Your task to perform on an android device: Share the audio file with Cole at colepersondbwtest@gmail.com in the Voice Recorder app.
Image 0: 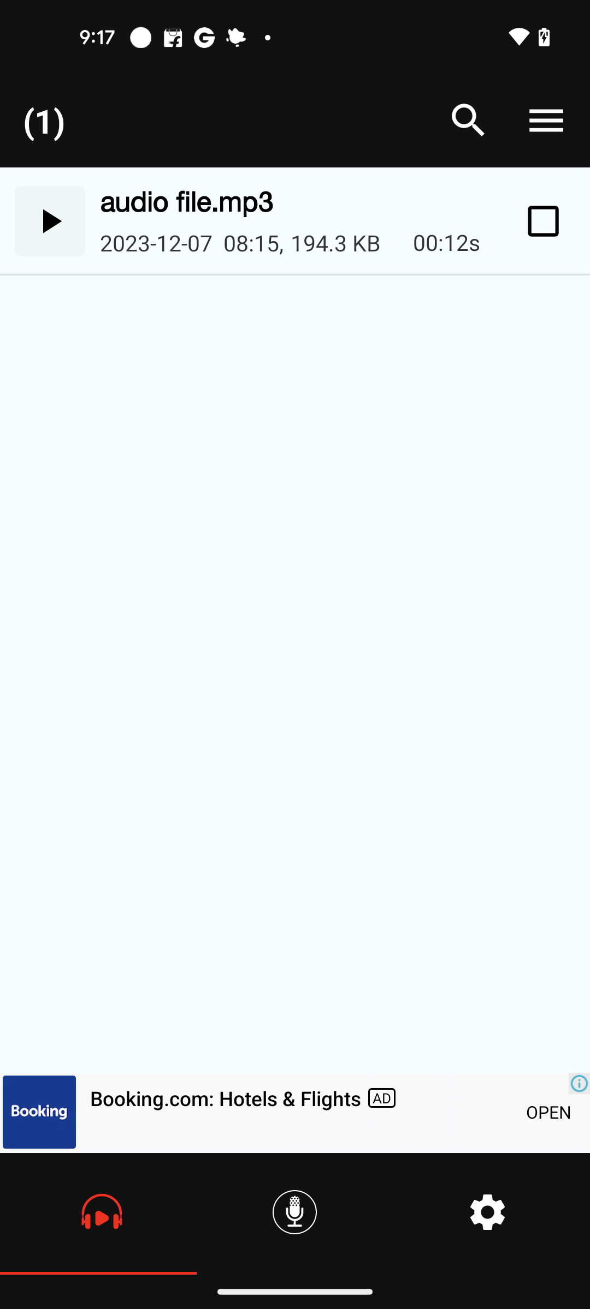
Click on the checkbox of the audio file
Step 0: click (540, 221)
Image 1: 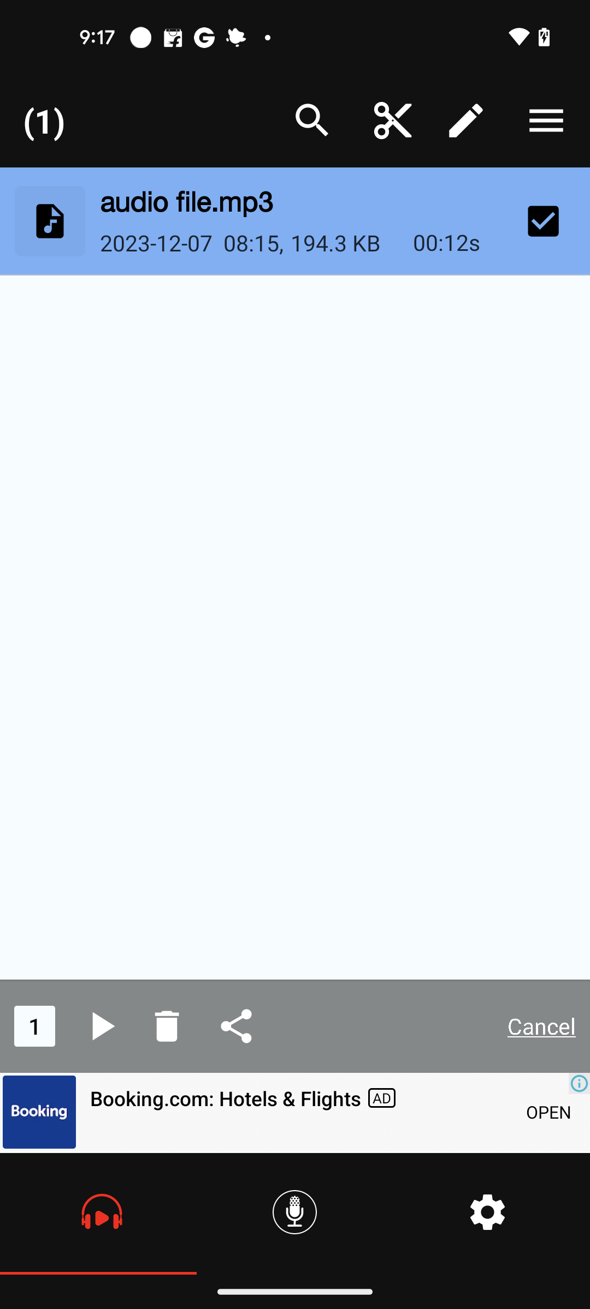
Click on the Share button
Step 1: click (236, 1035)
Image 2: 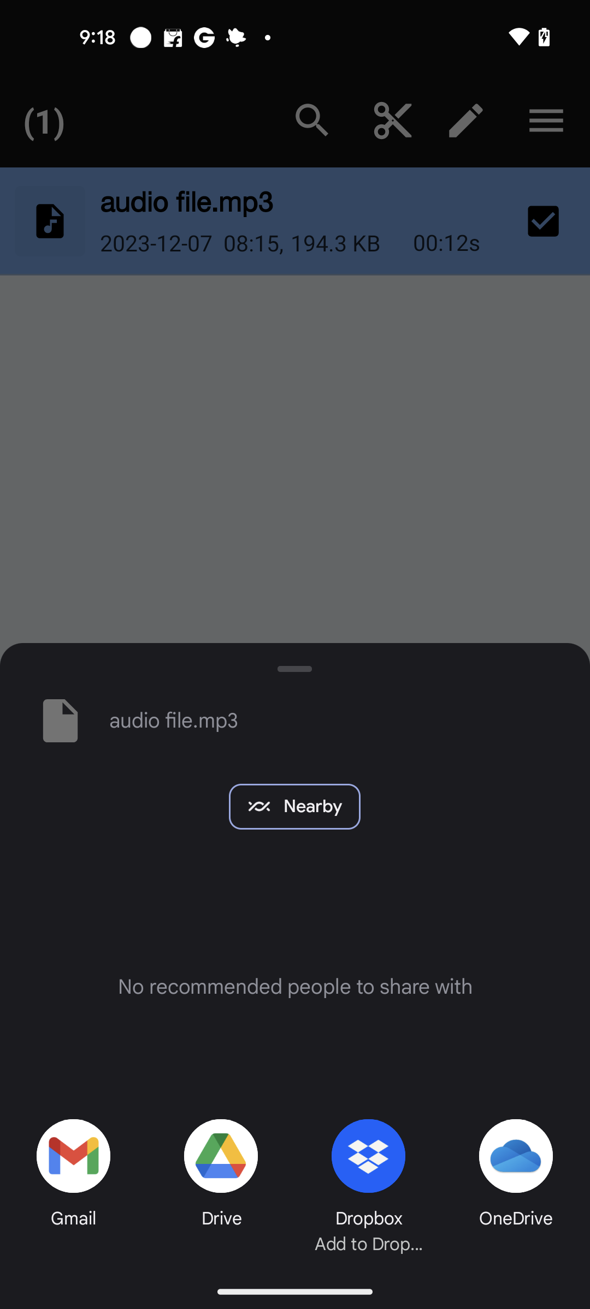
Select Gmail for sharing the file 
Step 2: click (62, 1152)
Image 3: 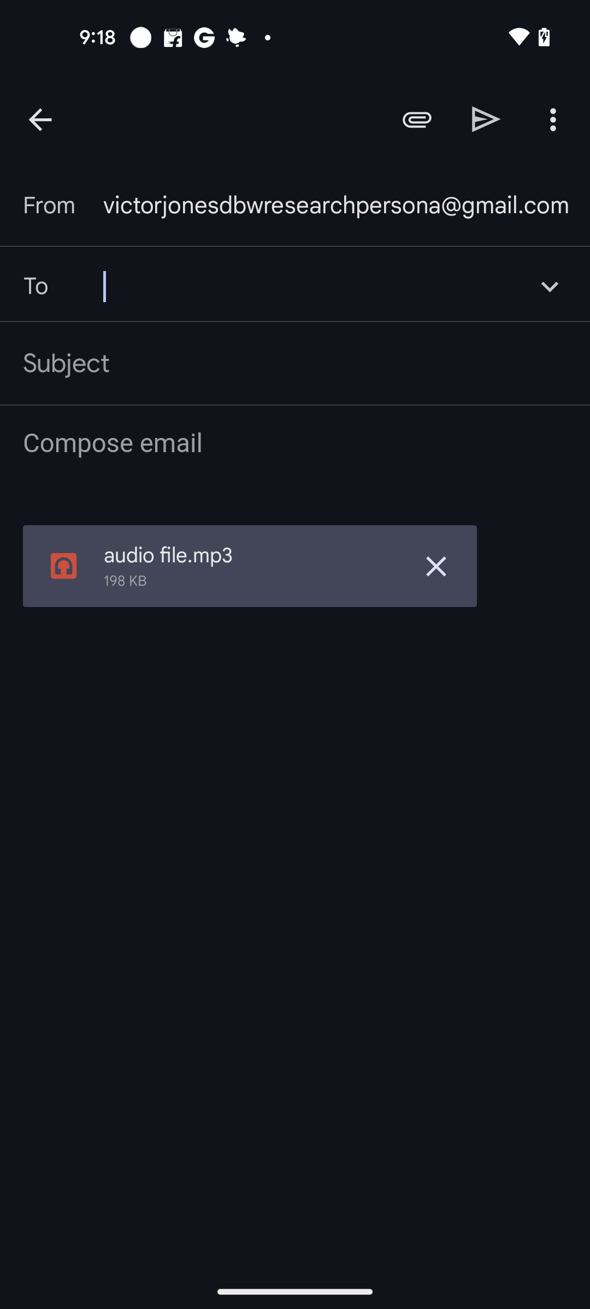
Type Coledbwpersontest@gmail.com in the recipient mail id column
Step 3: type "colepersondbwtest@gmail.com"
Image 4: 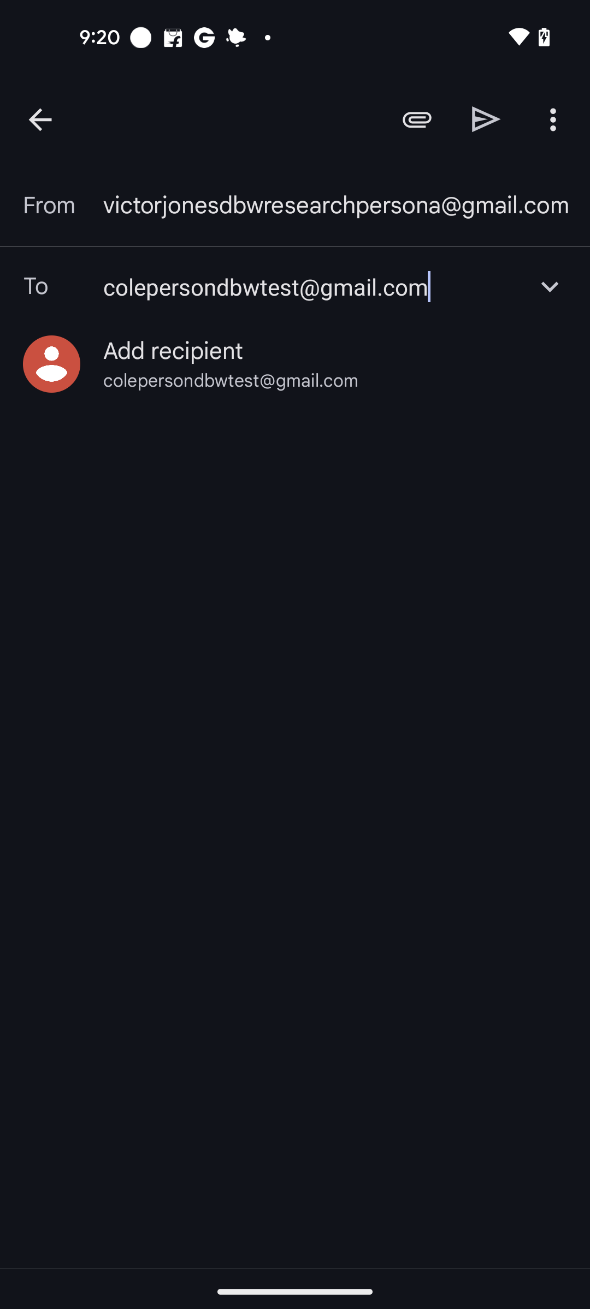
Select the resulted mail id
Step 4: click (173, 351)
Image 5: 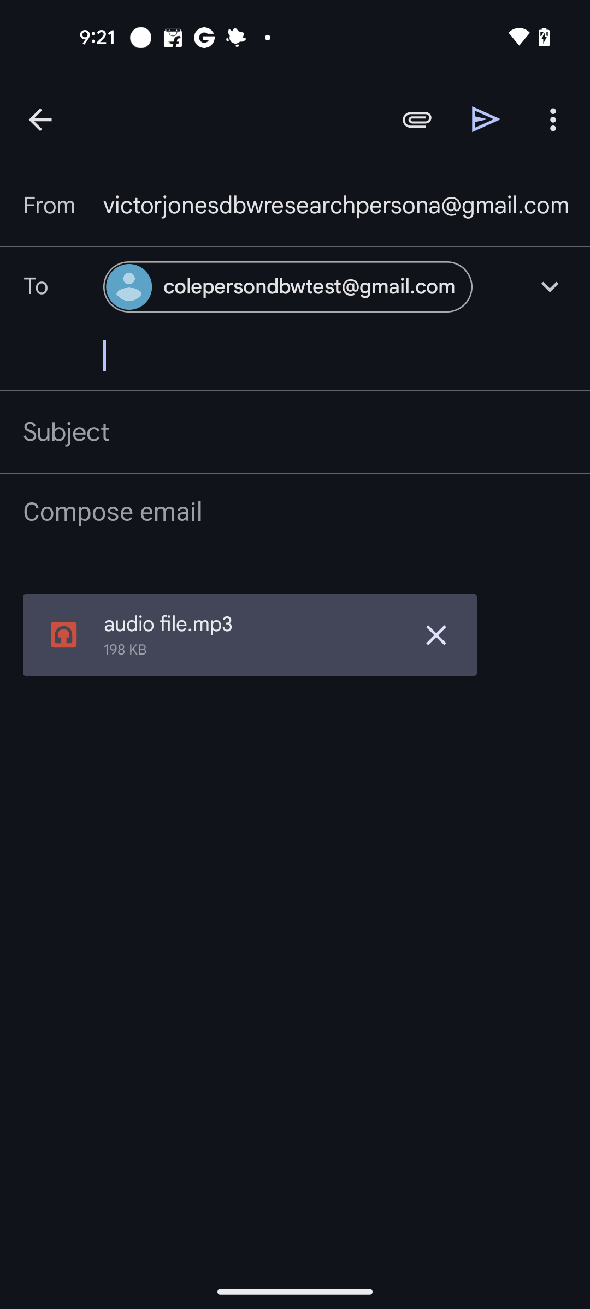
Click on the Send button
Step 5: click (486, 119)